Your task to perform on an android device: I want to view the schedule of the Eurostar train departing at 13:41
Image 0: 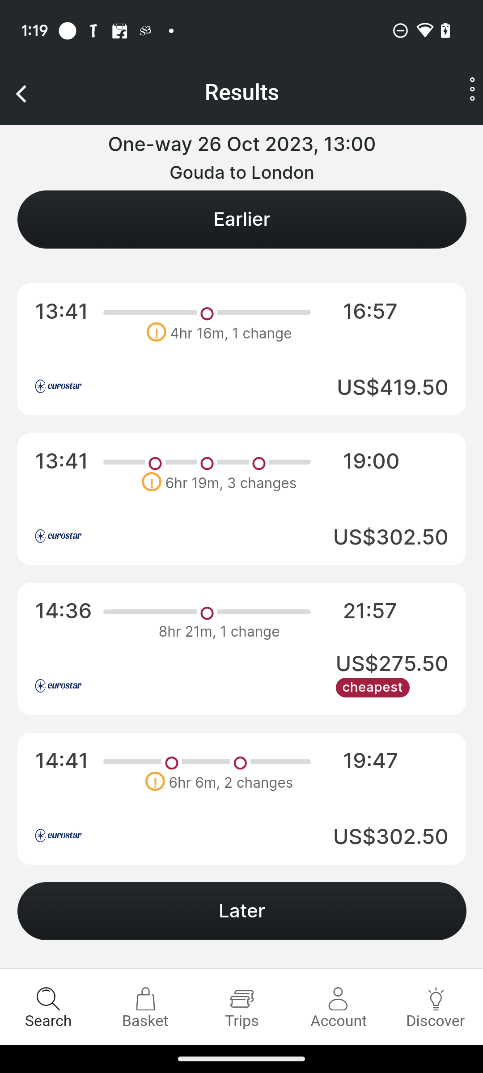
Click on the first train suggestion.
Step 0: click (241, 349)